Your task to perform on an android device: I want to add Maggi Rich Tomato Ketchup to my cart.
Image 0: 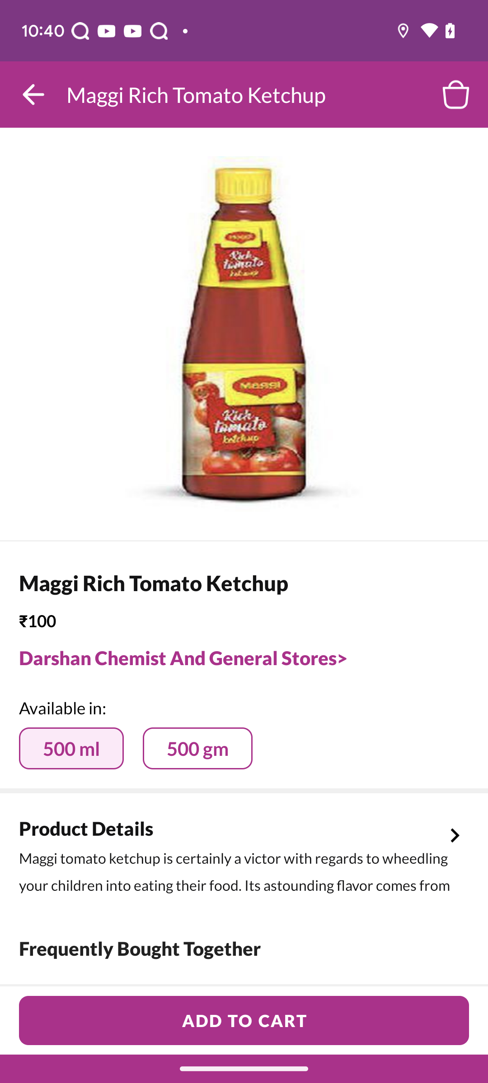
Click on the Add To Cart option
Step 0: click (244, 1020)